Your task to perform on an android device: Add the title as " Tomorrowland Festival" to the presentation.
Image 0: 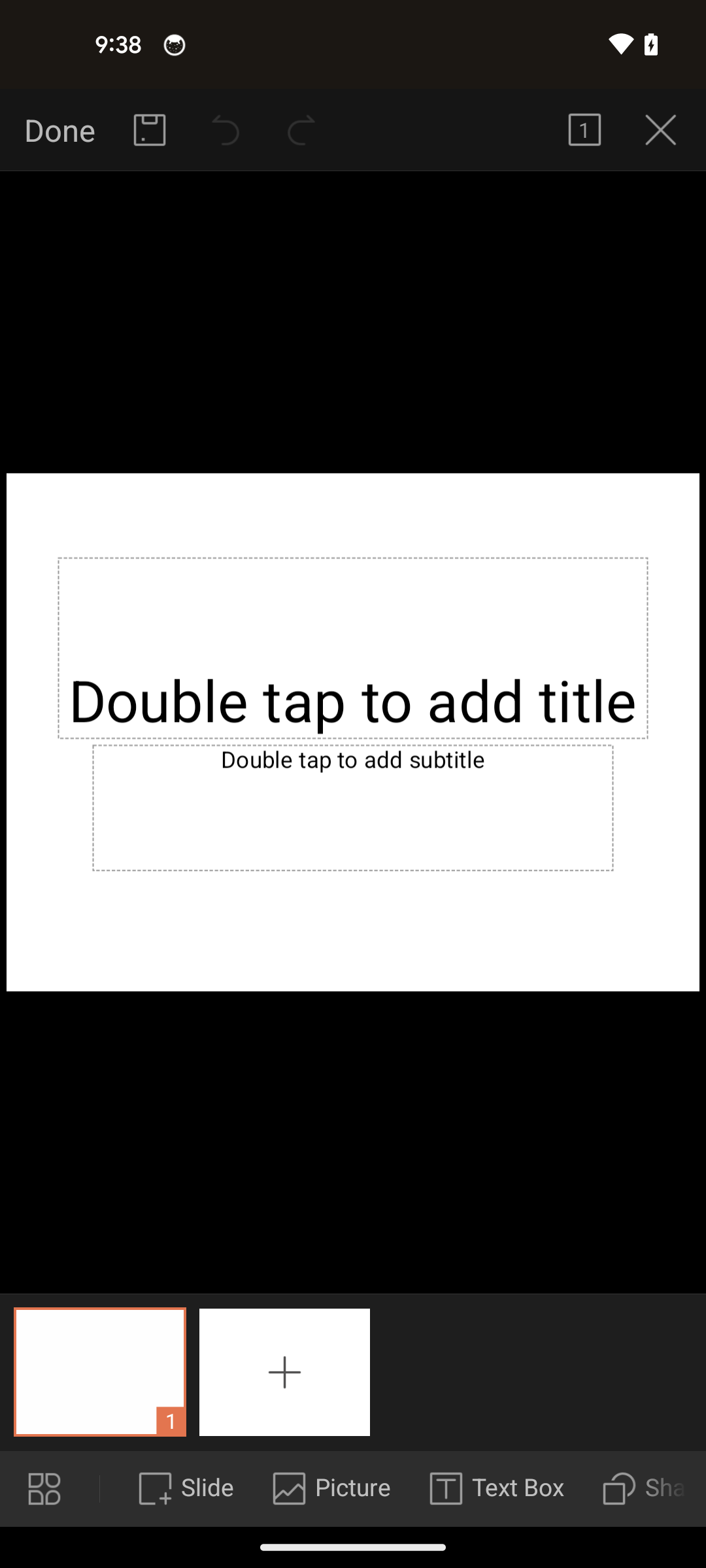
Tap on the title bar
Step 0: click (353, 732)
Image 1: 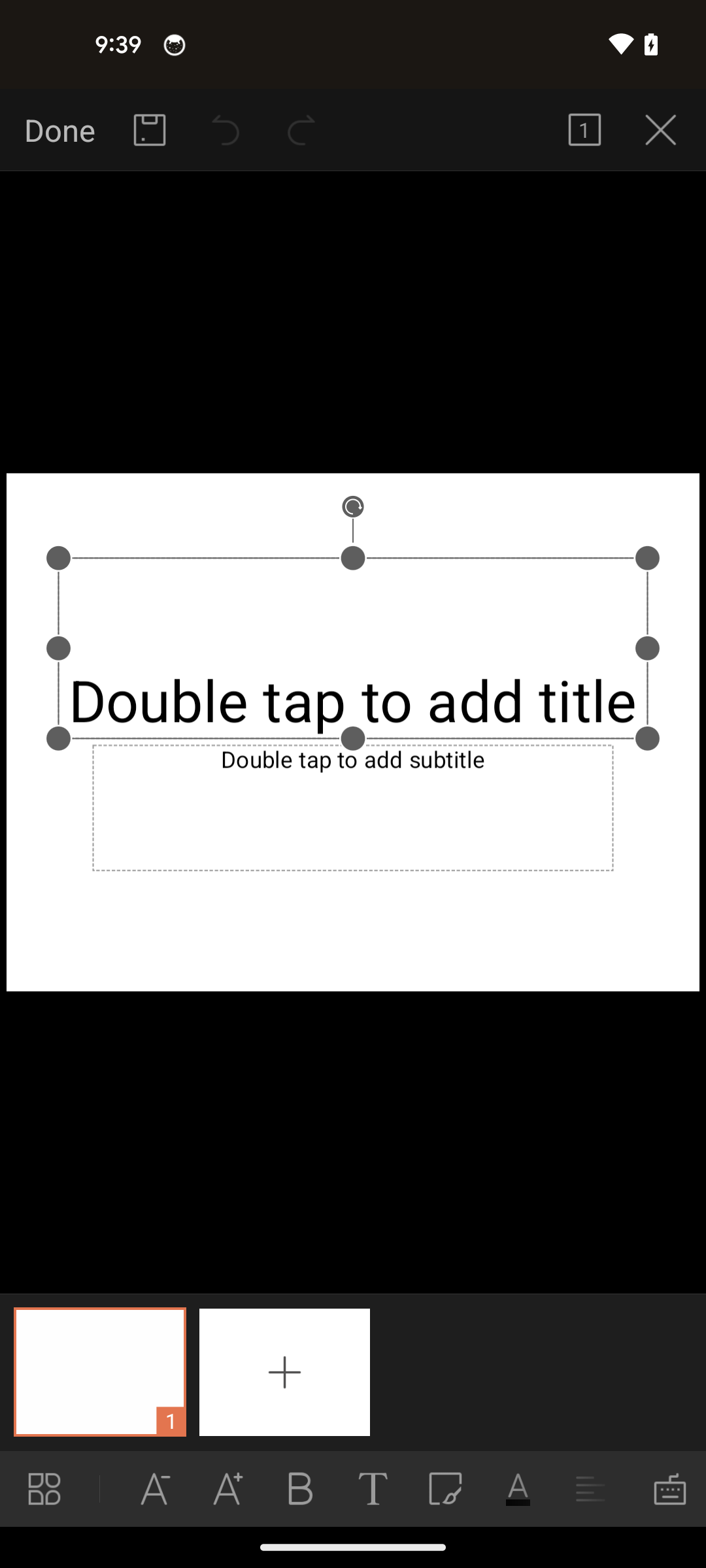
Tap again on the title bar
Step 1: click (353, 732)
Image 2: 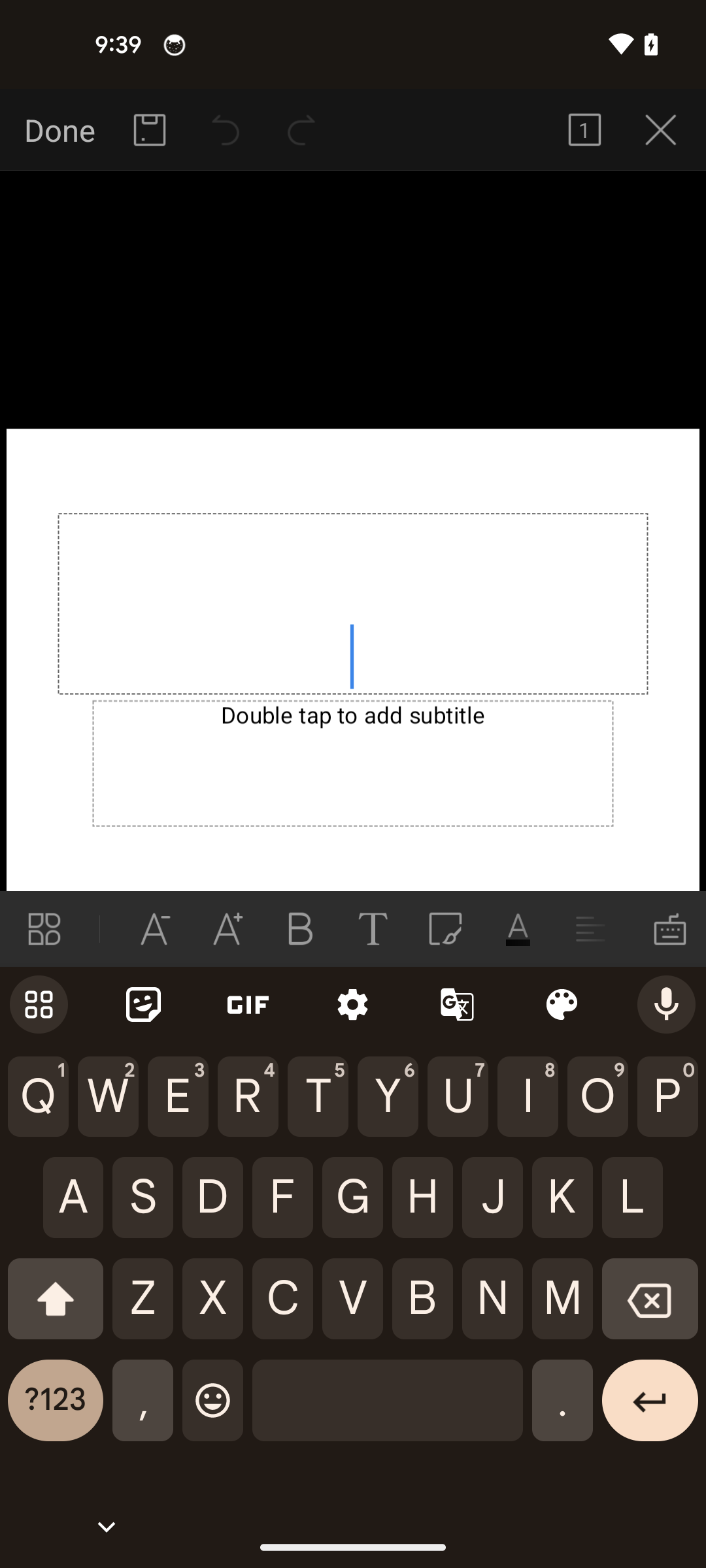
Type the title as Tomorrowland Festival
Step 2: type "Tomorrowland Festival"
Image 3: 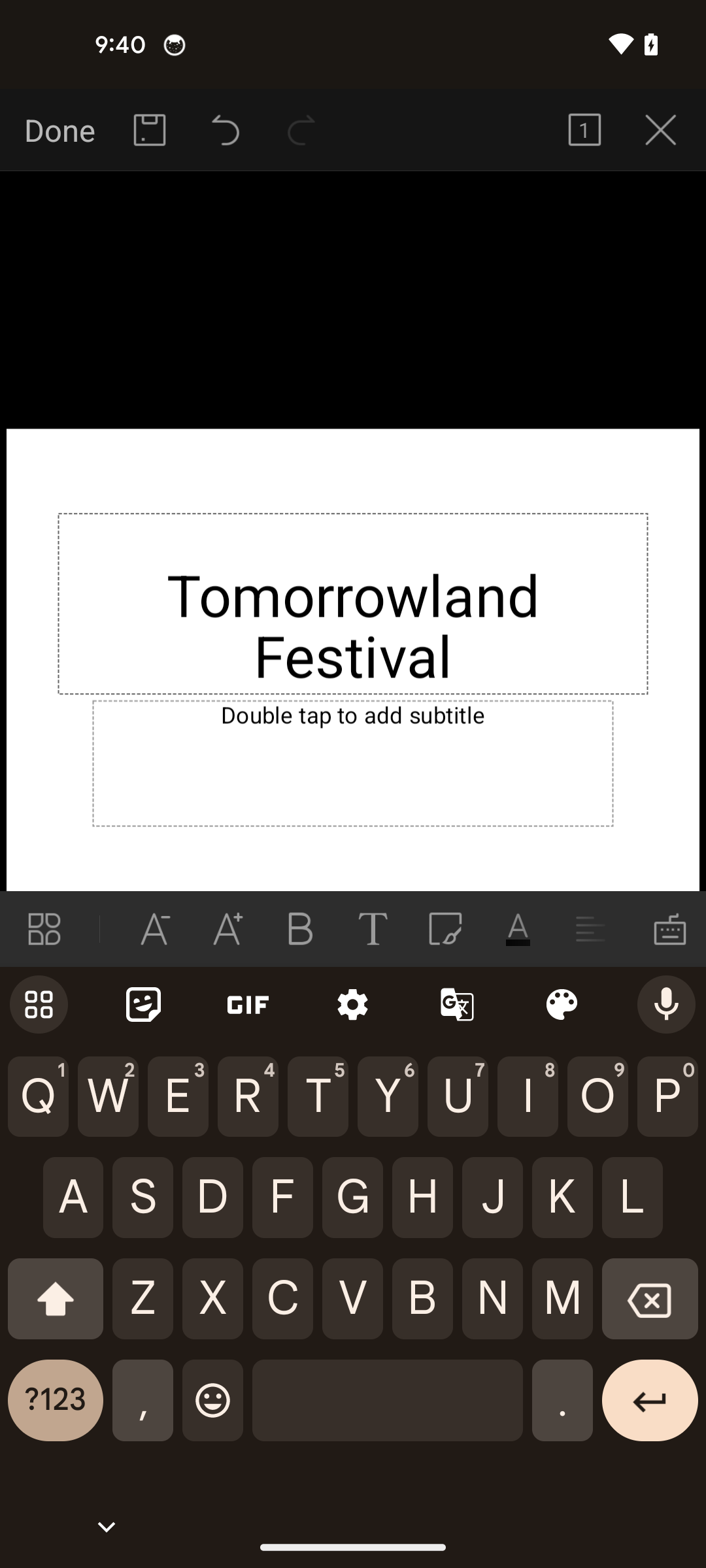
Tap on the done option
Step 3: click (56, 130)